Your task to perform on an android device: I want to learn about Macroeconomics basics out of interest. Use the Khan Academy app to learn about the economics topic.
Image 0: 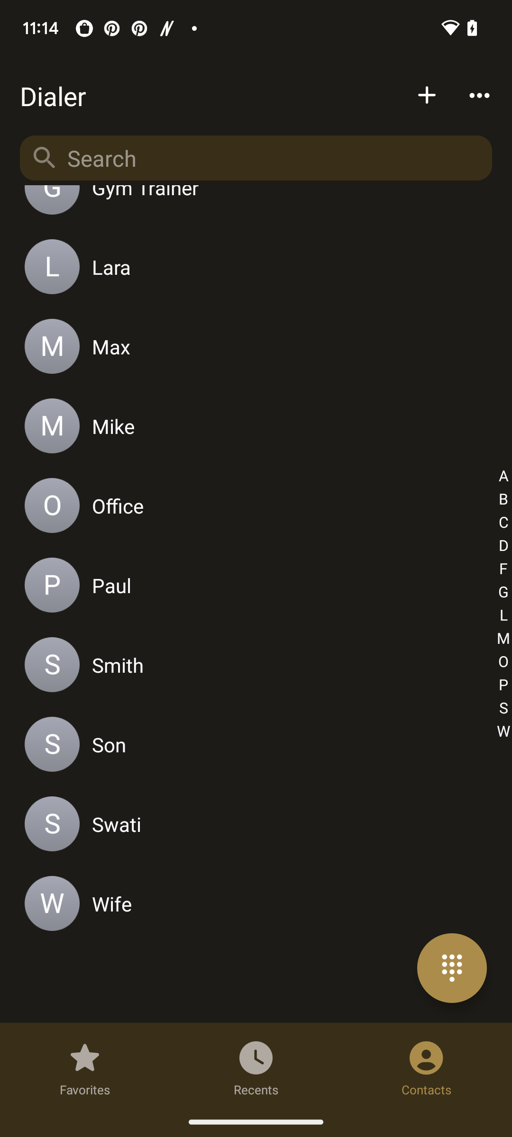
Open the Khan Academy app.
Step 0: open app "Khan Academy"
Image 1: 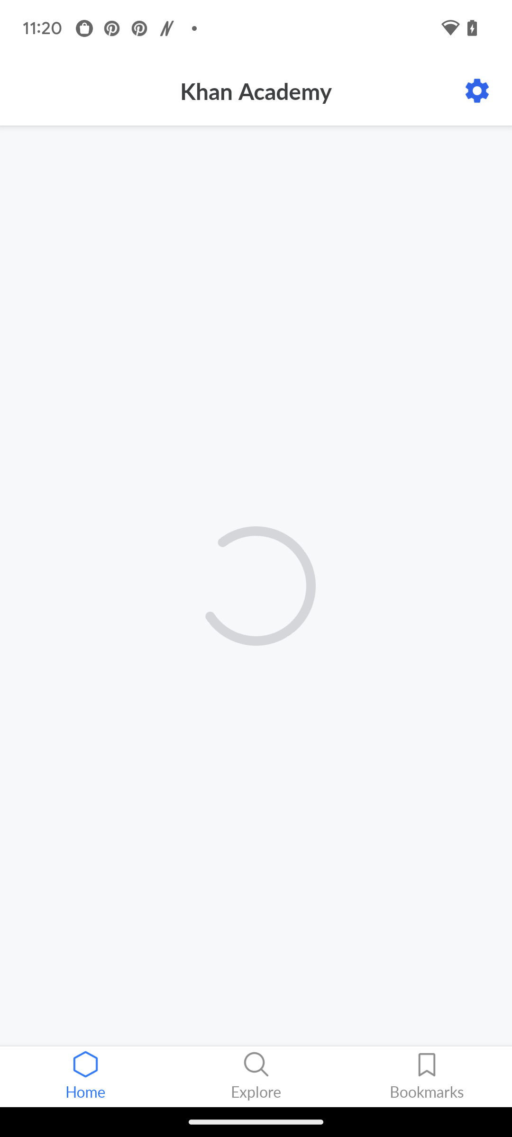
Open the Khan Academy app.
Step 1: wait
Image 2: 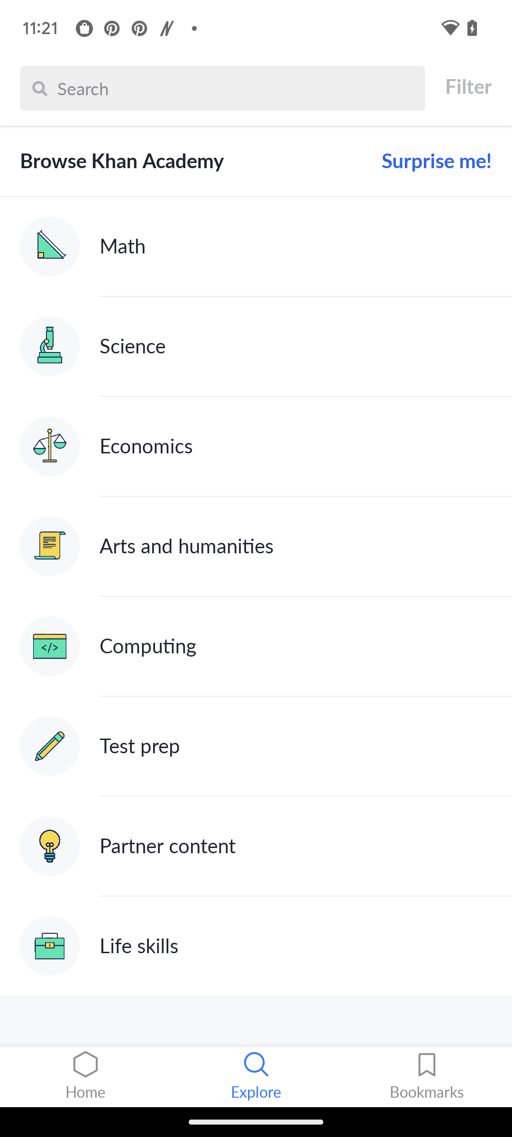
Click on the Economics button.
Step 2: click (285, 446)
Image 3: 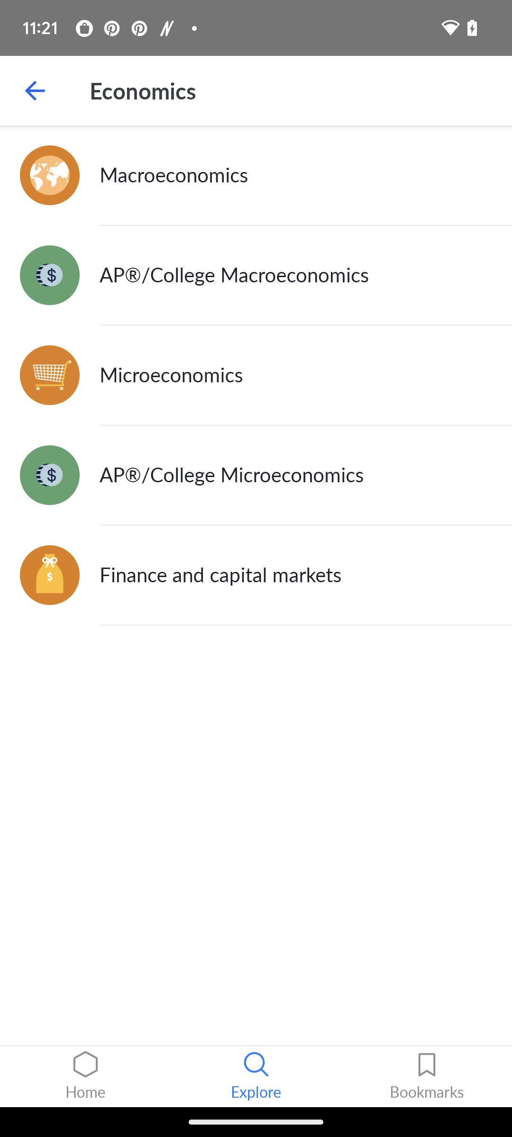
Select the macroeconomics topic.
Step 3: click (285, 175)
Image 4: 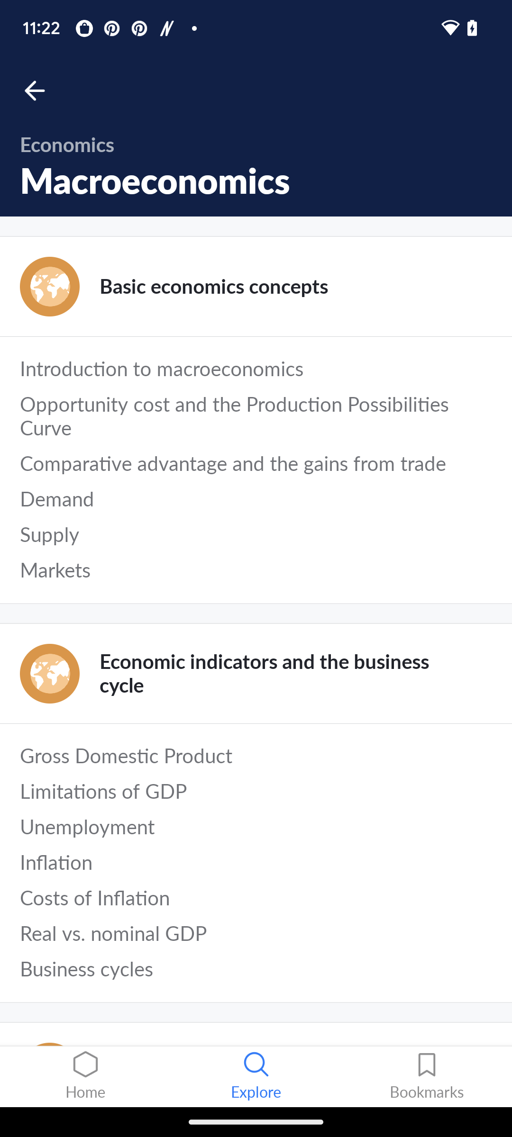
Open the first chapter.
Step 4: click (256, 464)
Image 5: 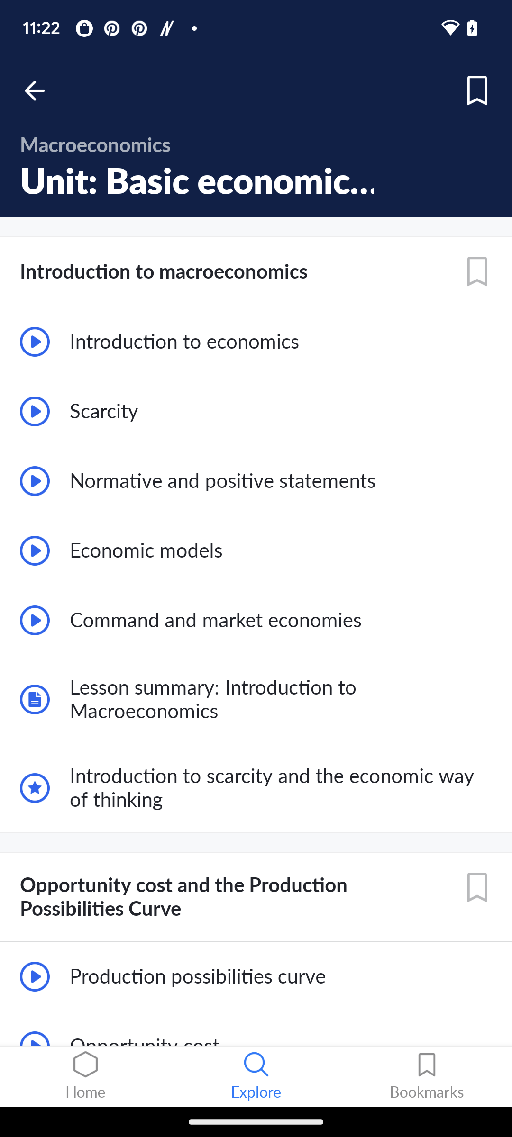
Play the introduction to economics video.
Step 5: click (34, 342)